Your task to perform on an android device: I liked the first property in New York City from the outside, so view the property details from every aspect, like the services available and the conditions of the property, in the RedFin app.
Image 0: 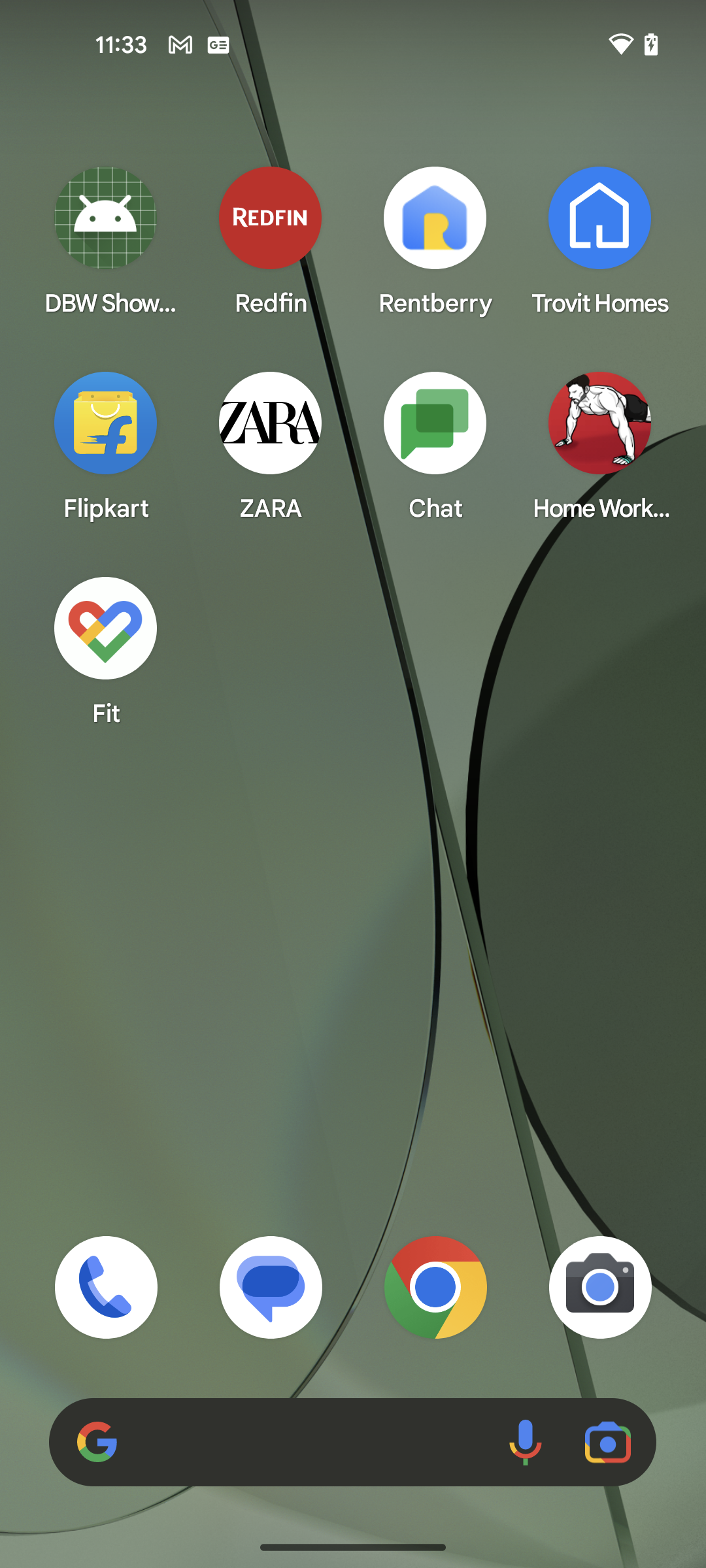
Open the RedFin app
Step 0: open app "Redfin"
Image 1: 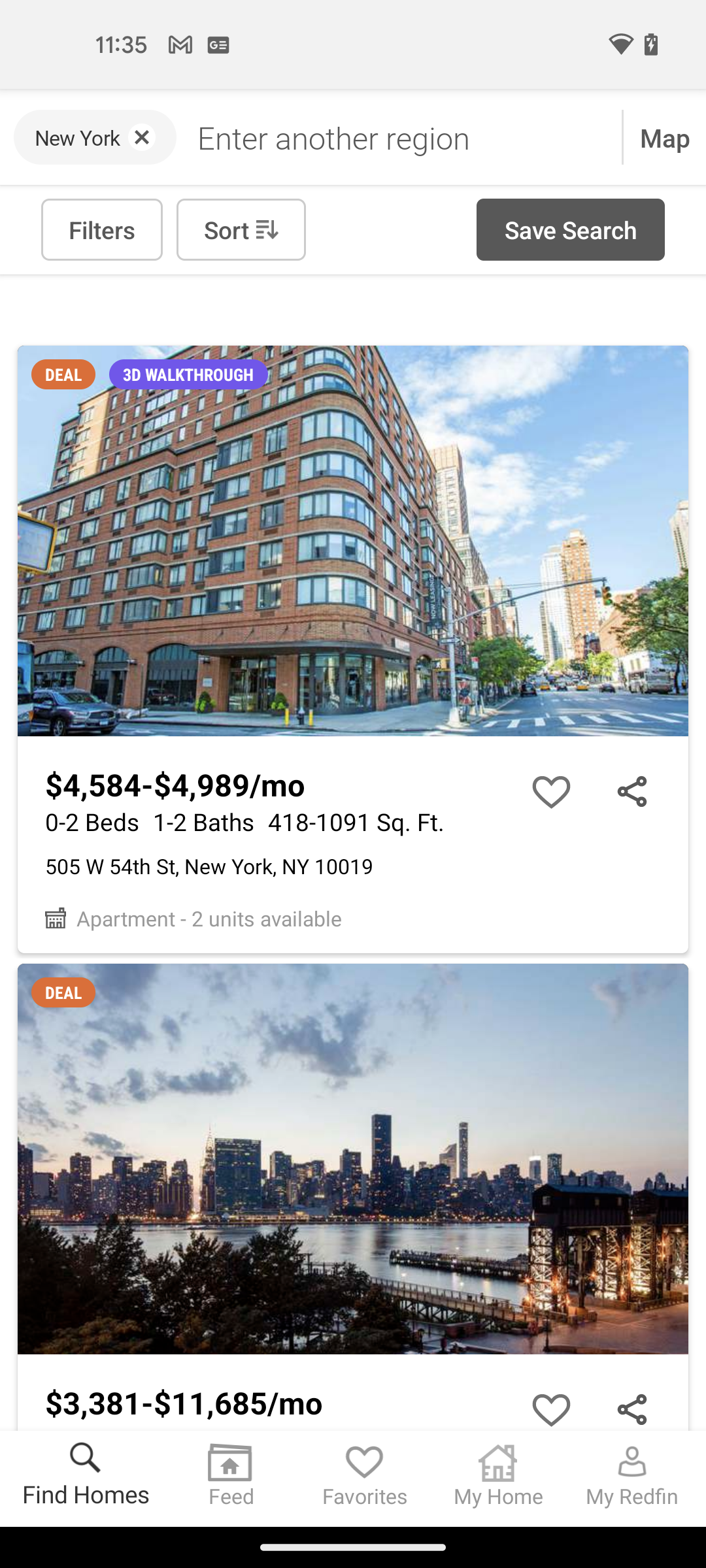
Go to the First property
Step 1: click (205, 605)
Image 2: 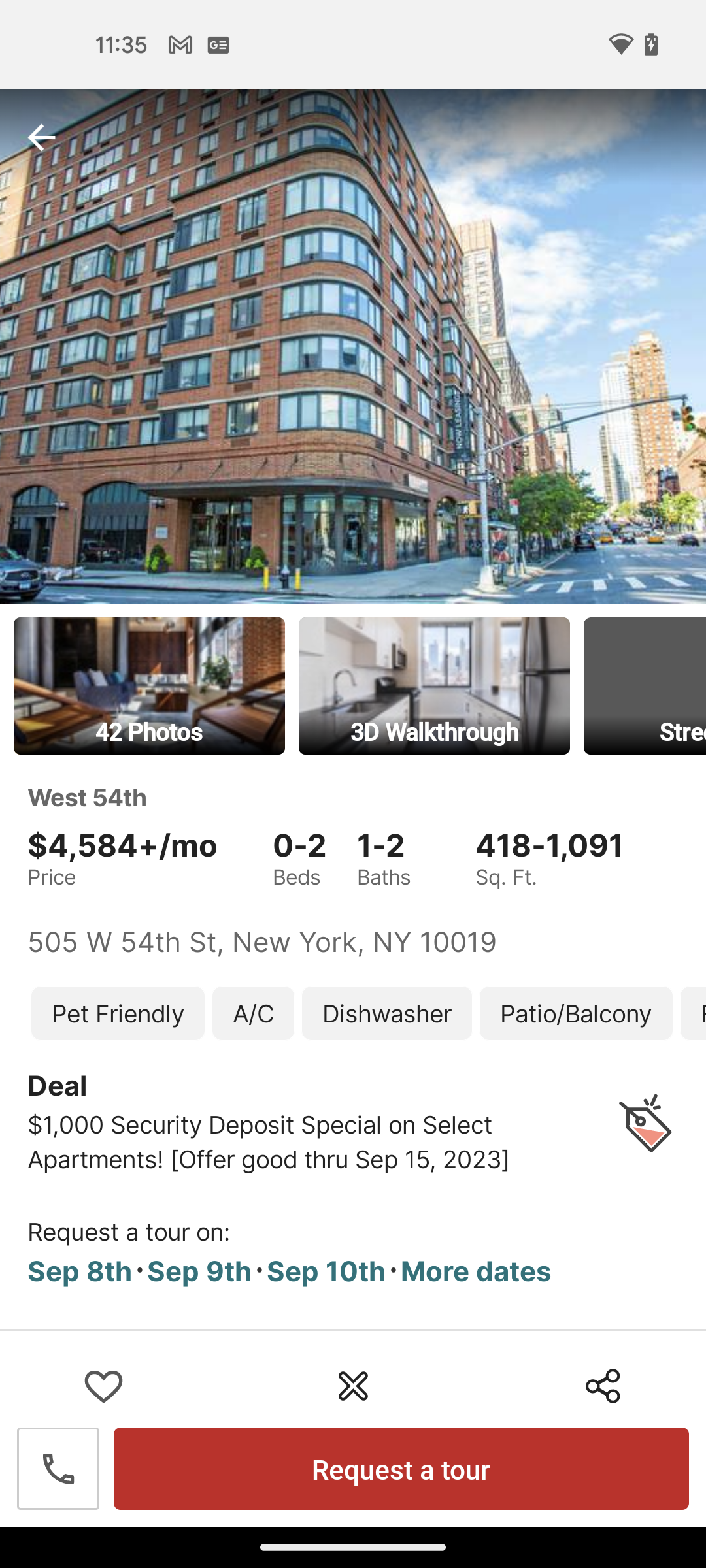
Scroll up for more details
Step 2: click (326, 1271)
Image 3: 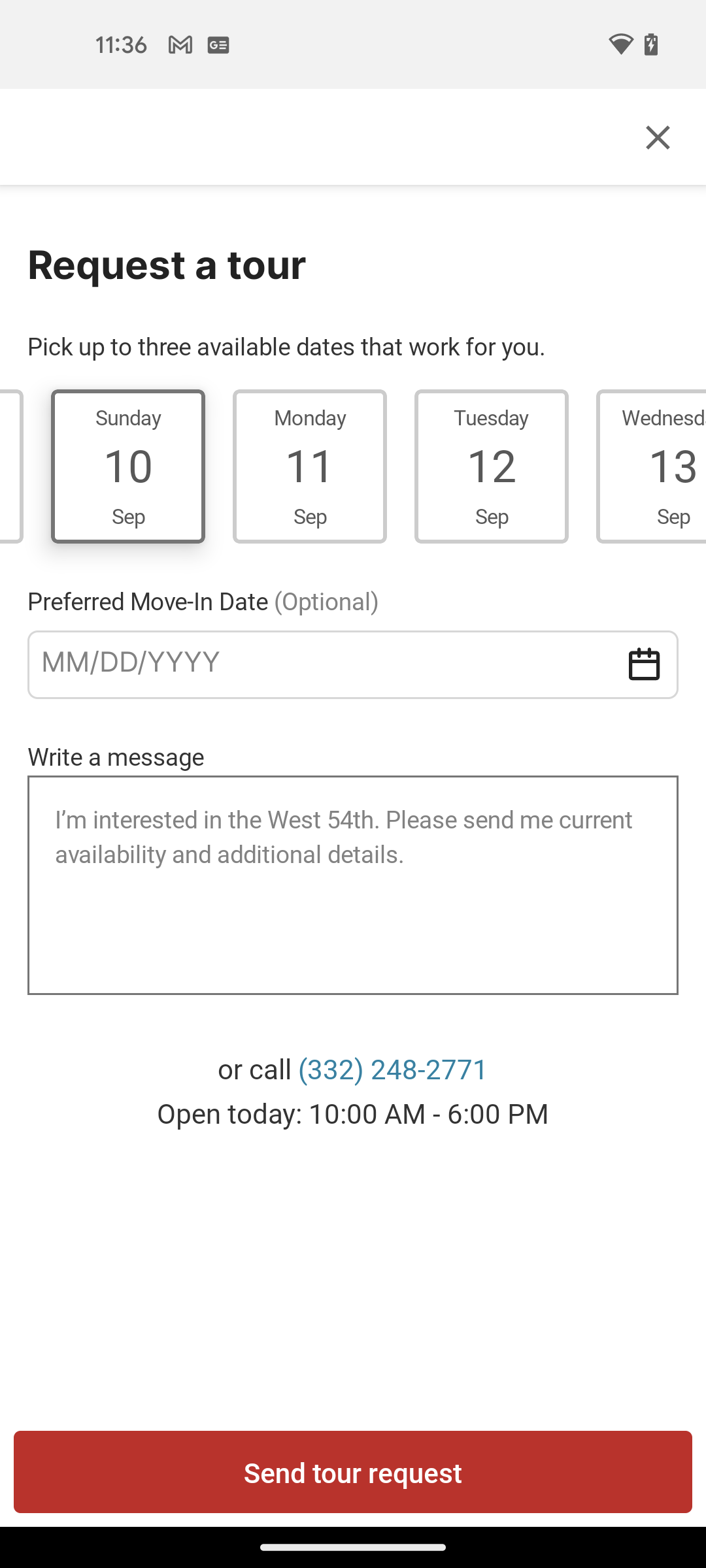
Scroll up for more details
Step 3: scroll down